Your task to perform on an android device: Open the TickTick app and set a reminder for 9:00 AM for the Yoga Classes task.
Image 0: 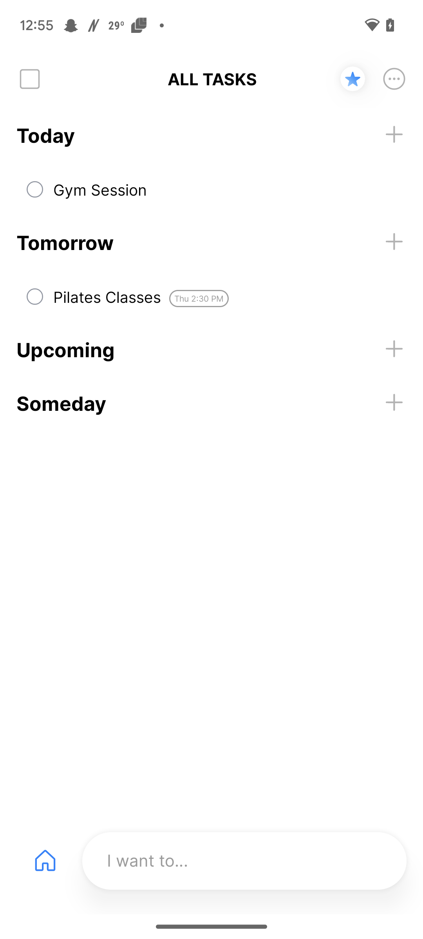
Open the TickTick app
Step 0: open app "TickTick"
Image 1: 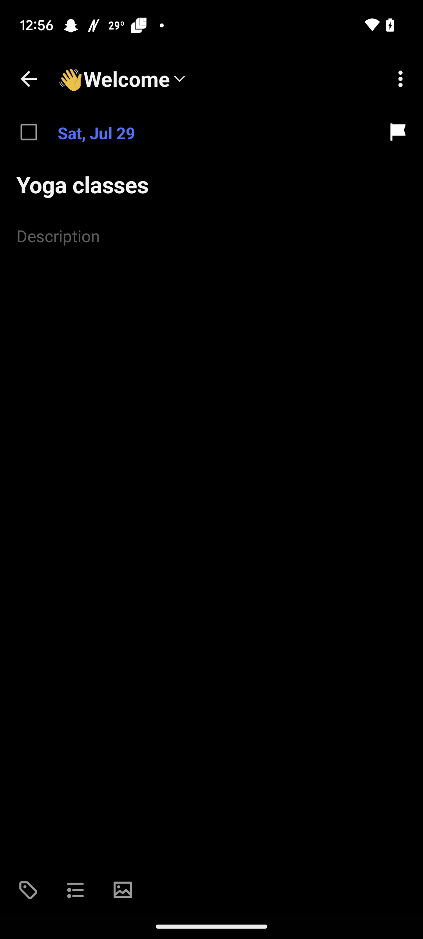
Click on the Sat, Jul 29.
Step 1: click (110, 132)
Image 2: 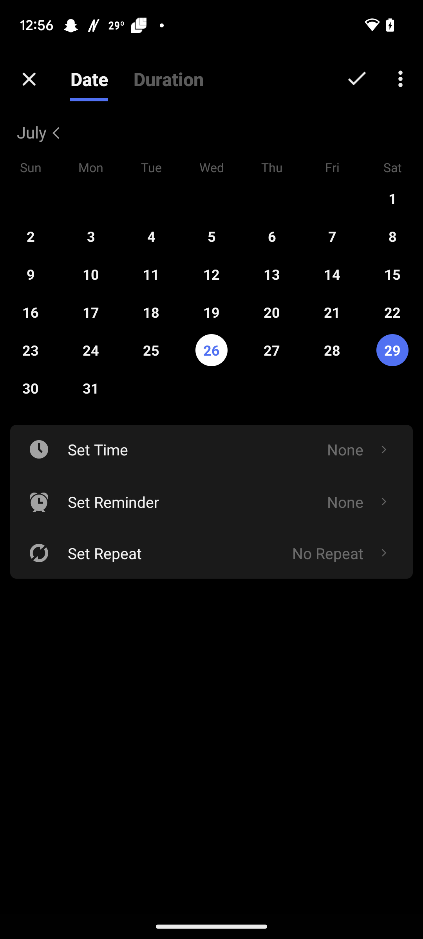
Click on the reminder option
Step 2: click (276, 502)
Image 4: 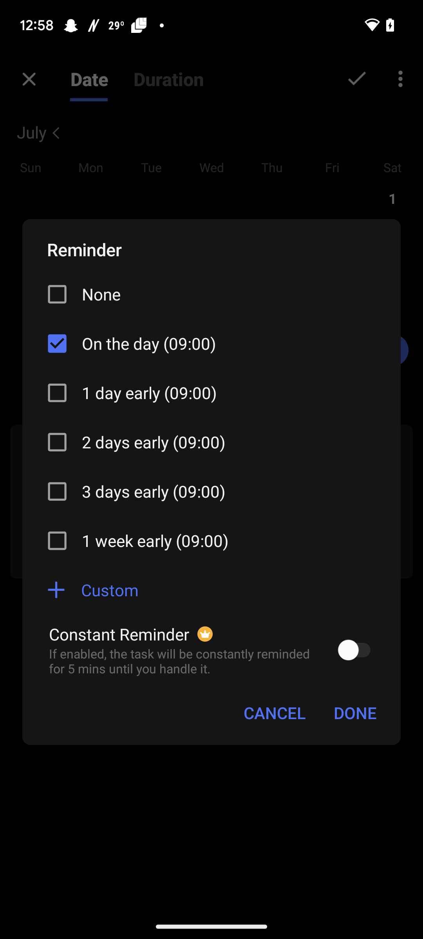
Click on the Done Button
Step 4: click (355, 712)
Image 5: 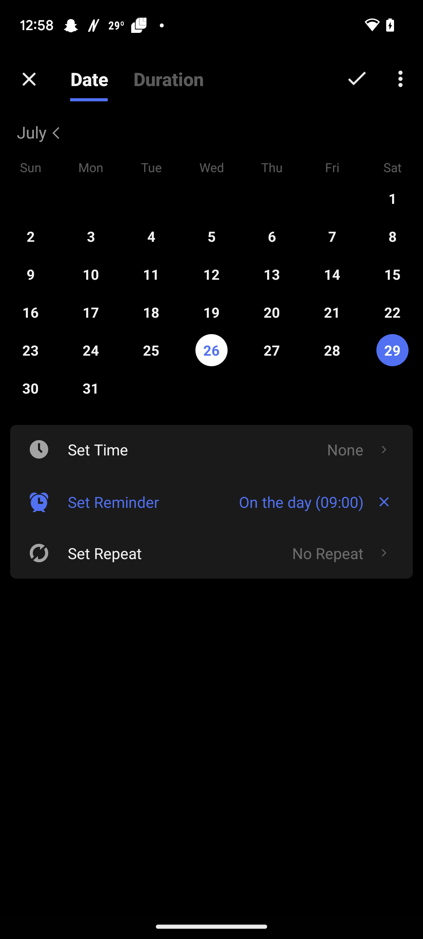
Click on the tick icon at the top of the screen
Step 5: click (357, 79)